Your task to perform on an android device: Select the Carnival Magic Ship from Carnival Cruise Line Company and check for Itineraries in month of July in CruiseMapper app 
Image 0: 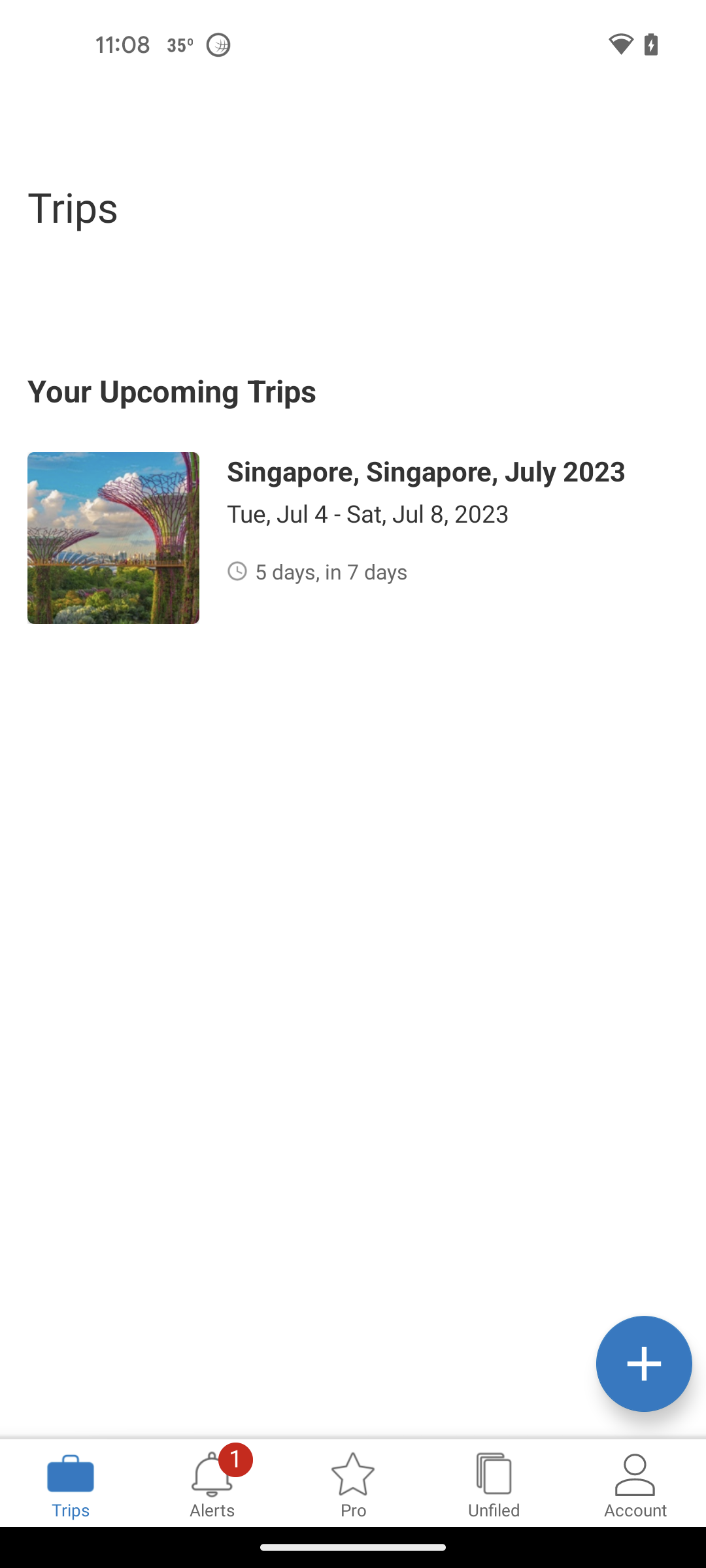
Open CruiseMapper app
Step 0: open app "CruiseMapper"
Image 1: 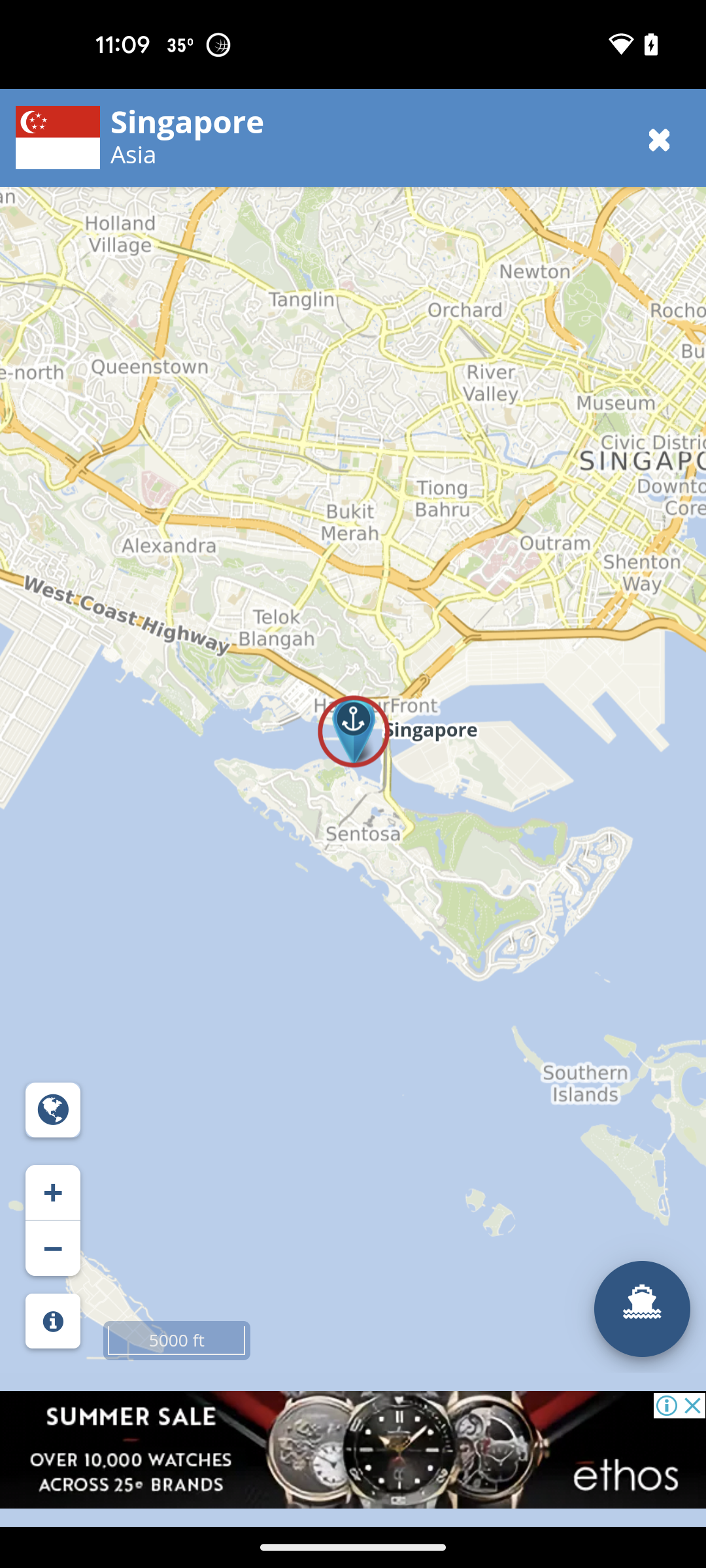
Click on the cruise icon
Step 1: click (354, 732)
Image 2: 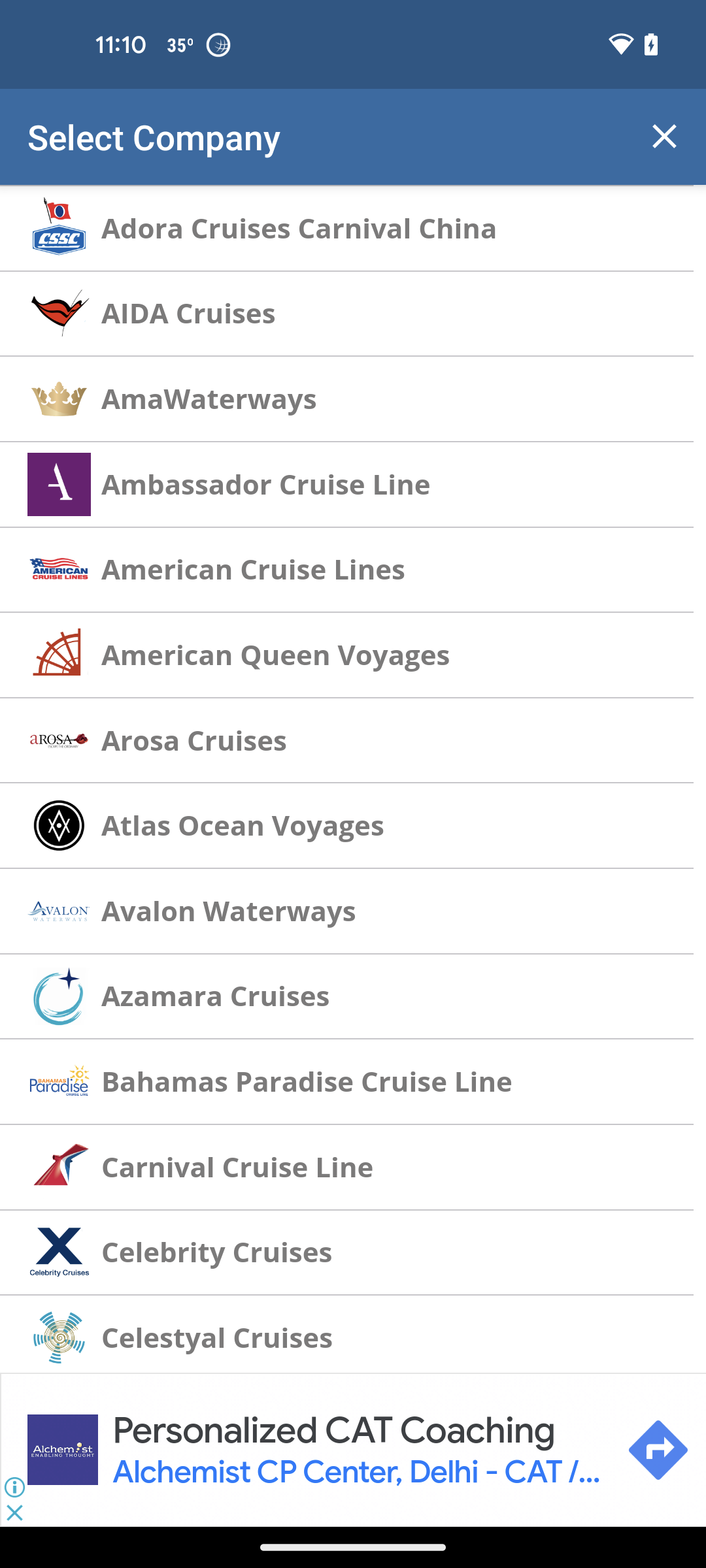
Select Carnival Cruise Line
Step 2: click (237, 1166)
Image 4: 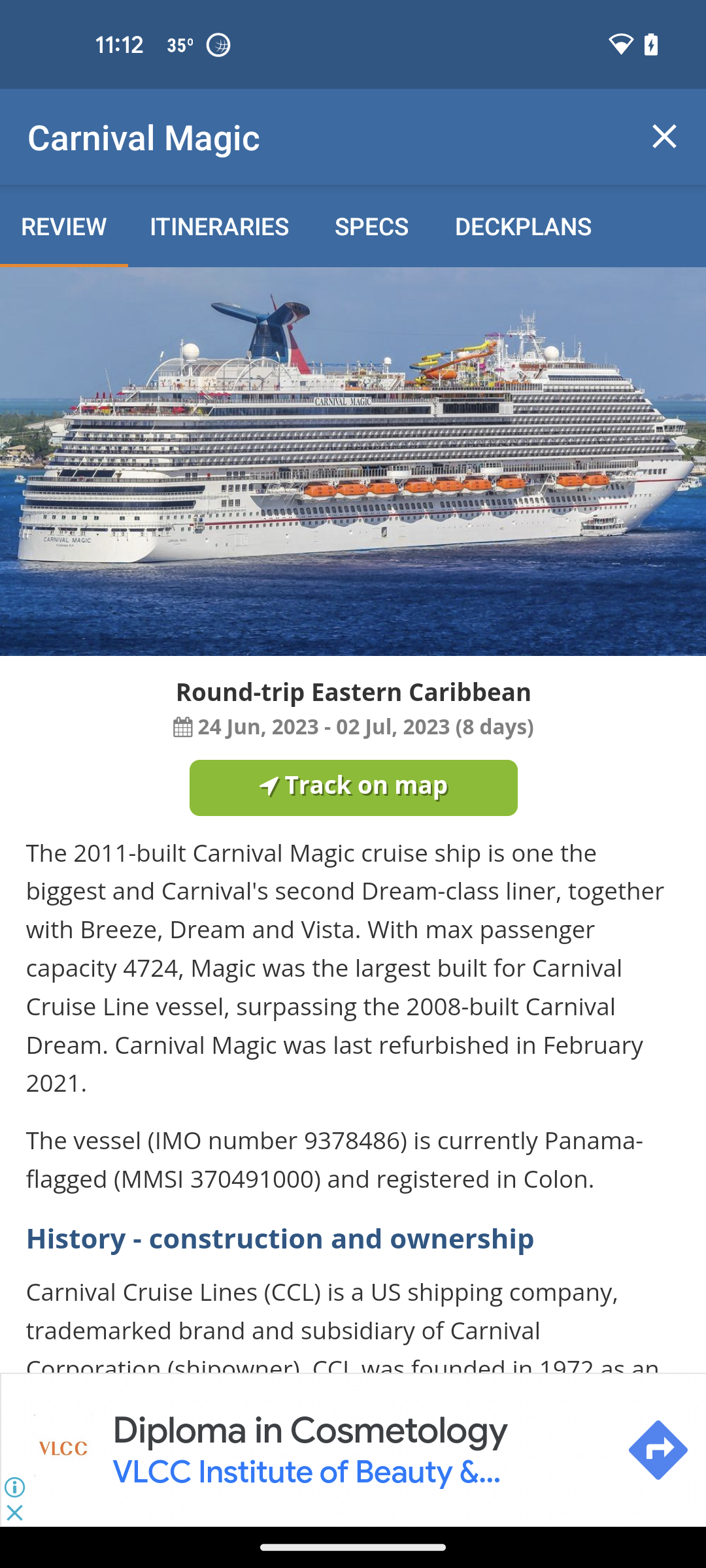
Click on the Itineraries tab
Step 4: click (219, 225)
Image 5: 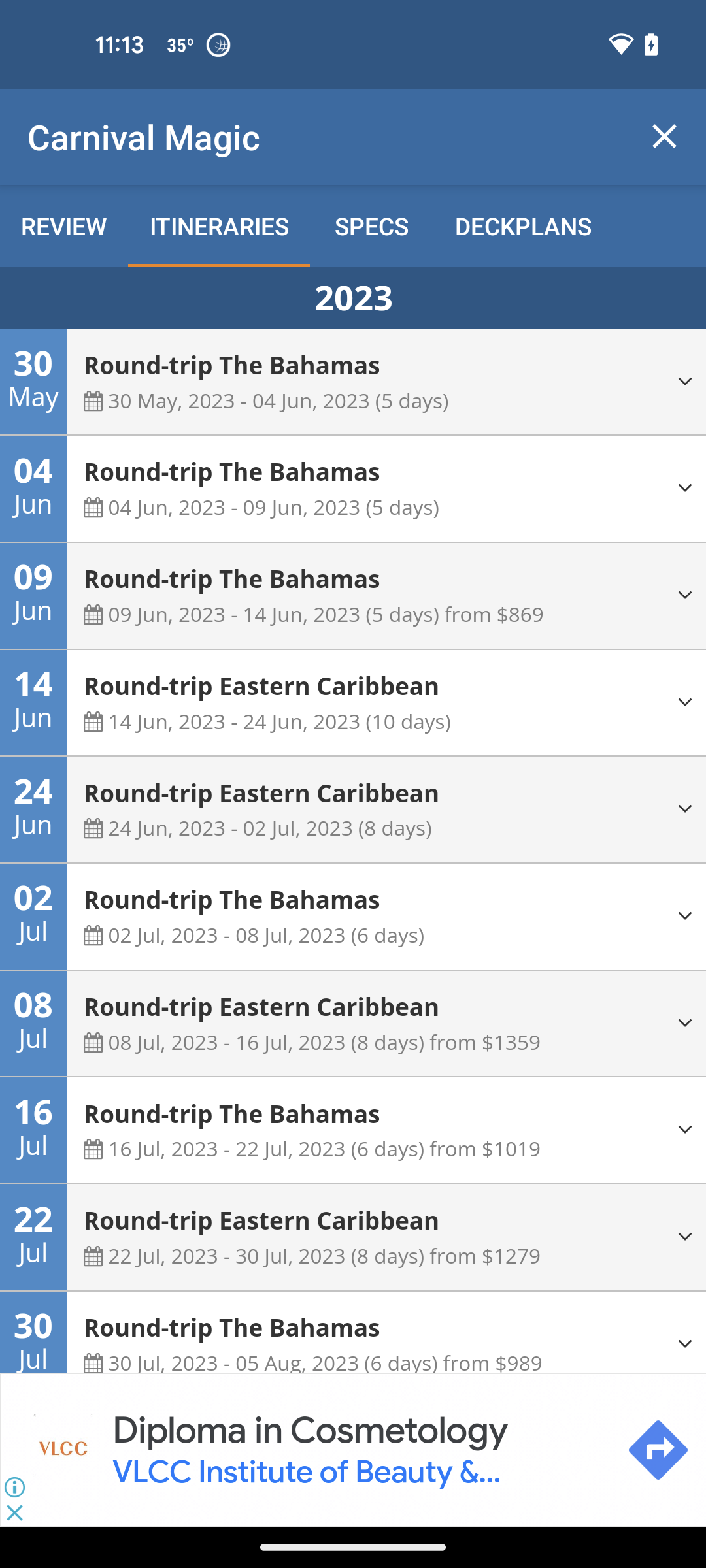
click on the drop down for 2 jul
Step 5: click (354, 821)